Your task to perform on an android device: Edit the document with the title as Download, delete the phrase, and add a new phrase as Need to Travel to London on December 22 in the Google Docs app.
Image 0: 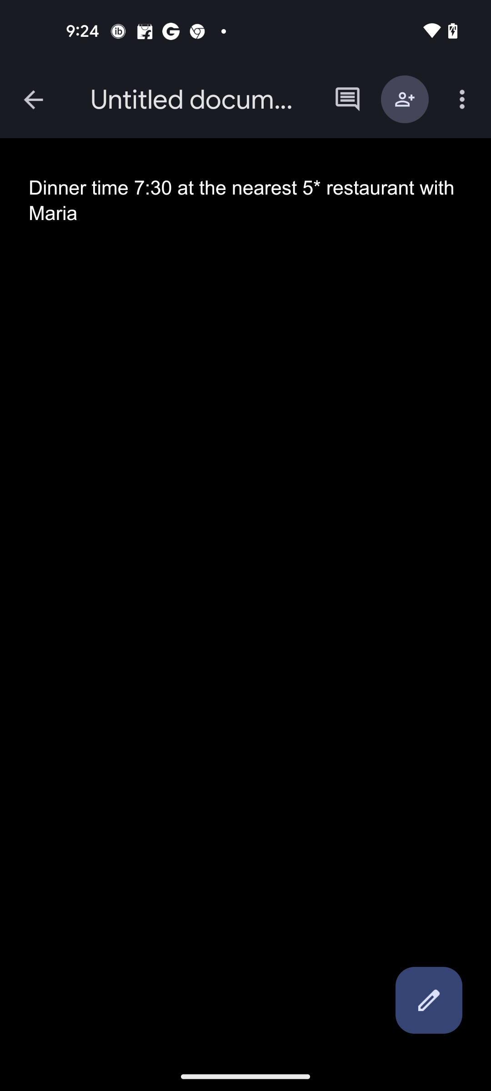
Get back to the previous page of the app
Step 0: press back button
Image 1: 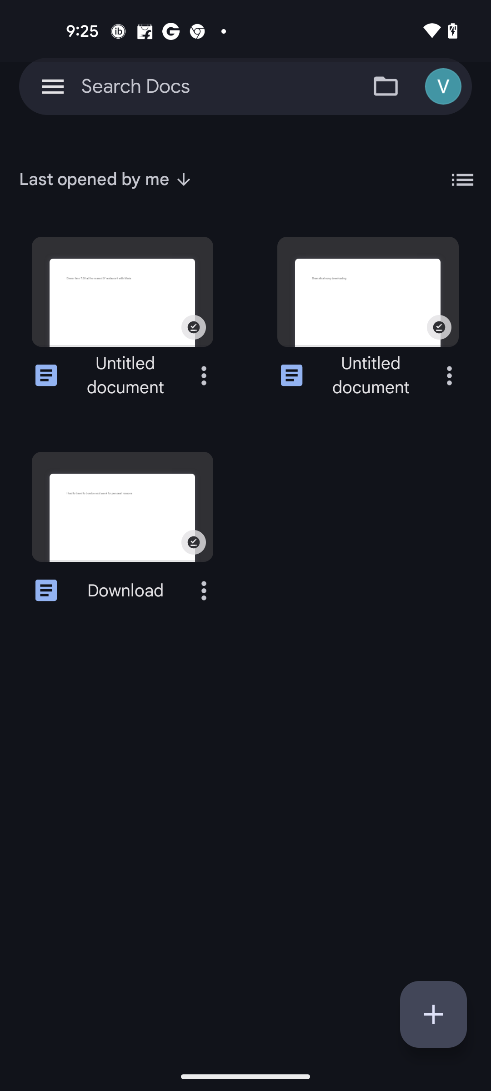
Click on the Download file
Step 1: click (98, 500)
Image 3: 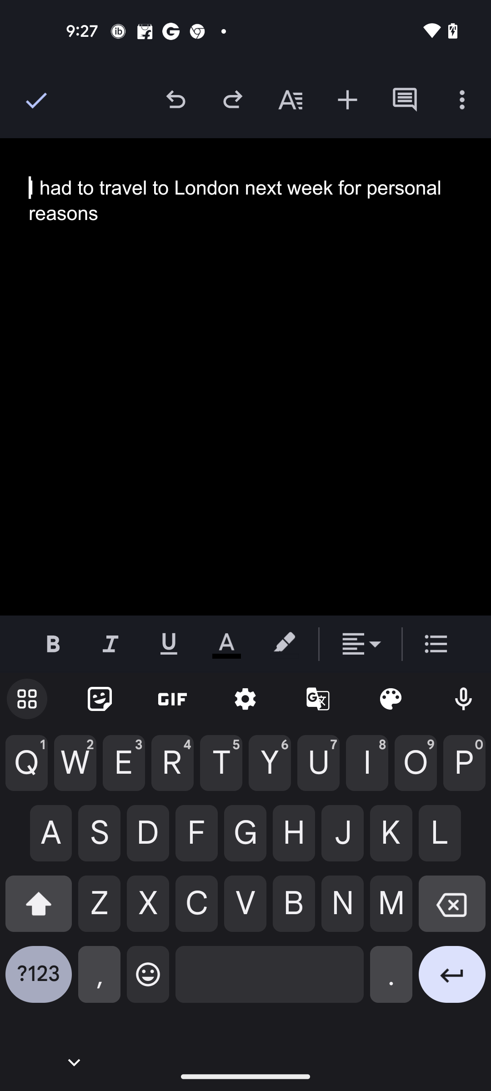
Type Need to Travel to London on December 22 in the body
Step 3: type "Need to Travel to London on December 22"